Your task to perform on an android device: Open the TickTick app and add a due date of July 29, 2023 for Yoga Classes Task.
Image 0: 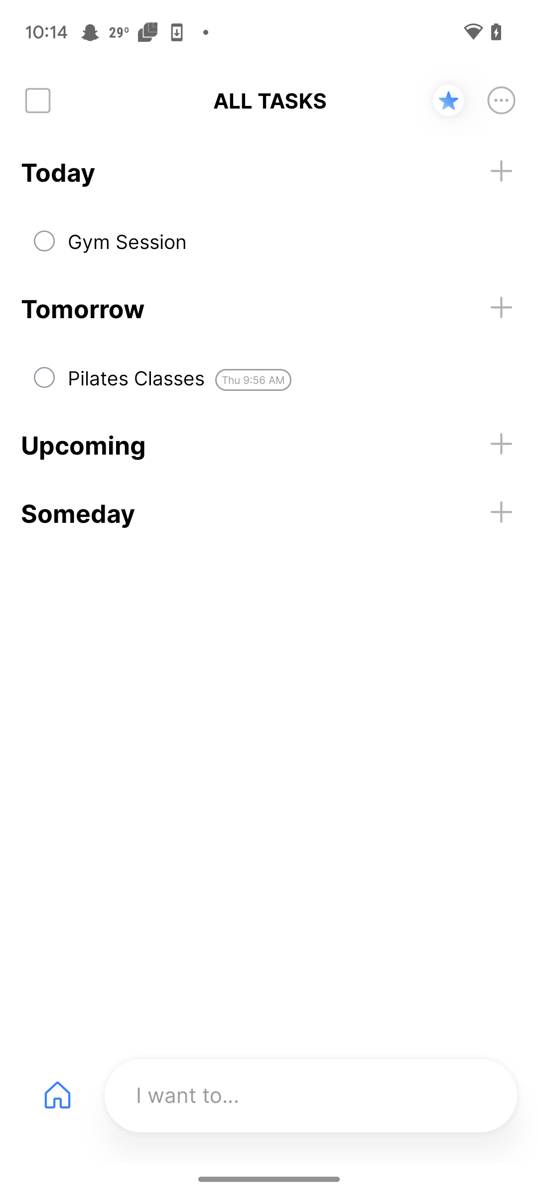
Open the TickTick app
Step 0: open app "TickTick"
Image 1: 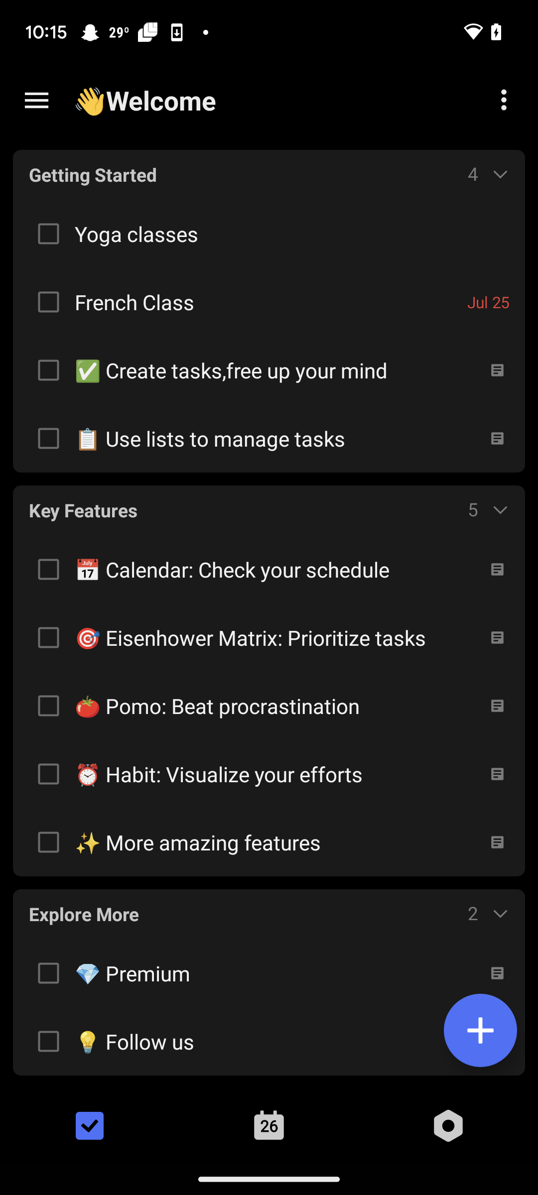
Click on the Yoga Classes task
Step 1: click (291, 234)
Image 2: 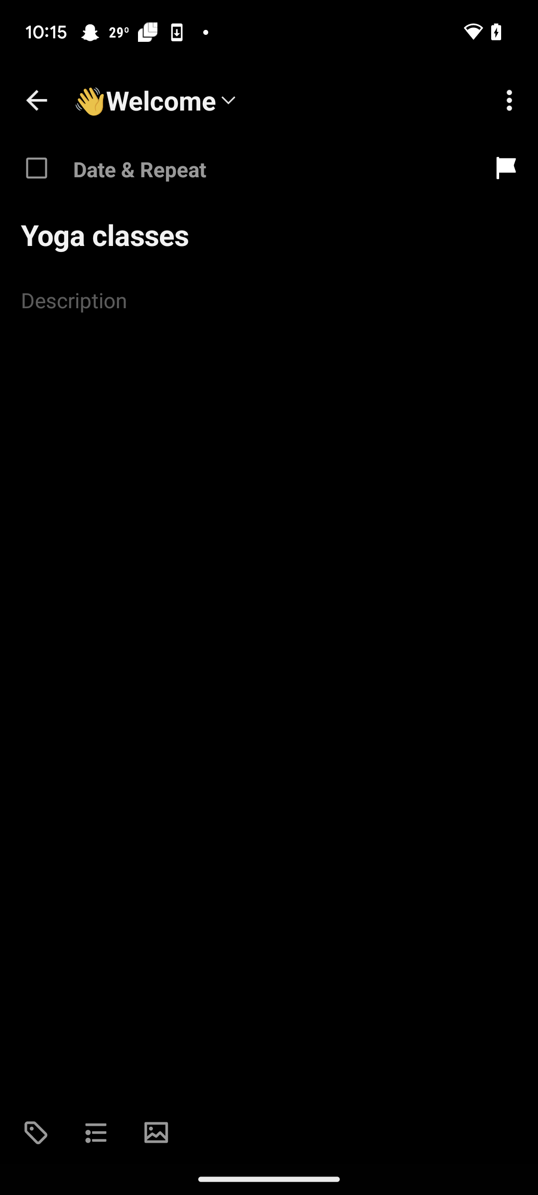
Click on Date & Repeat option
Step 2: click (139, 168)
Image 3: 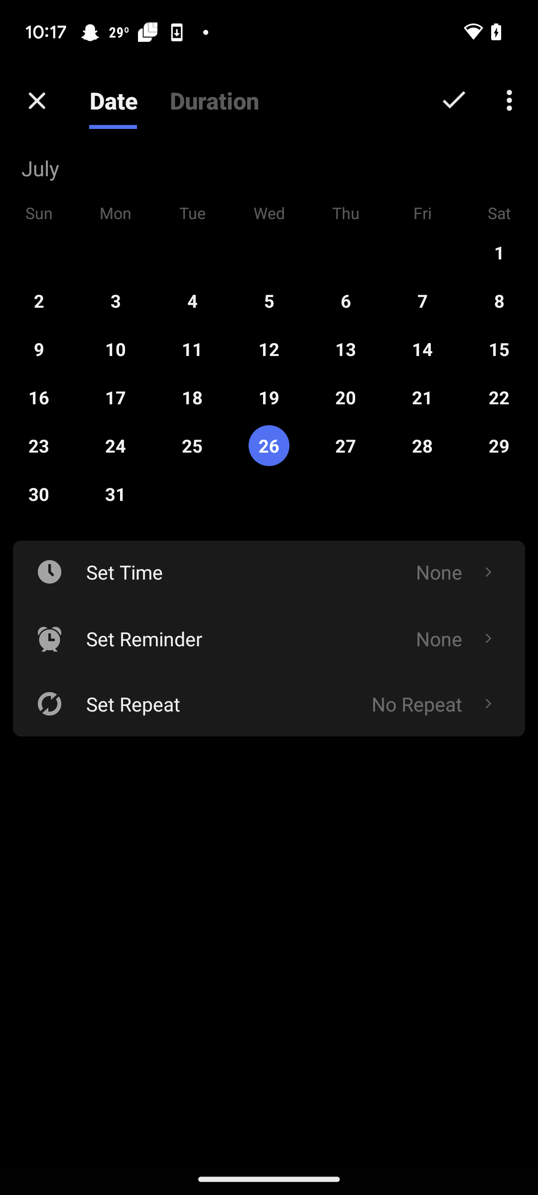
Select the due date as July 29.
Step 3: click (497, 438)
Image 4: 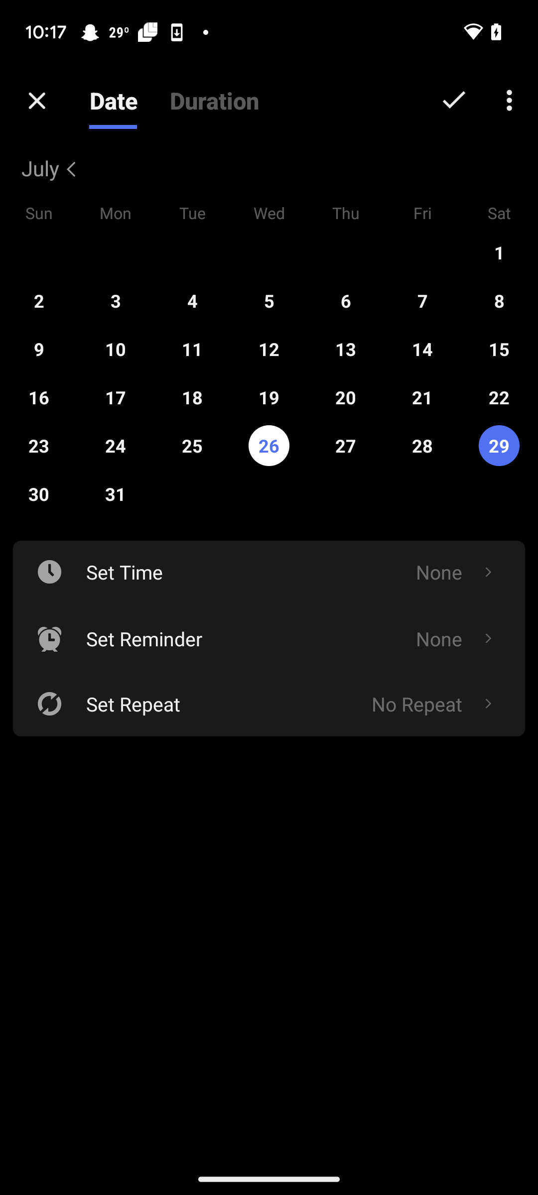
Click on the tick icon at the top of the screen
Step 4: click (454, 100)